Your task to perform on an android device: Track my progress on the DuoCards app to see all my achievements.
Image 0: 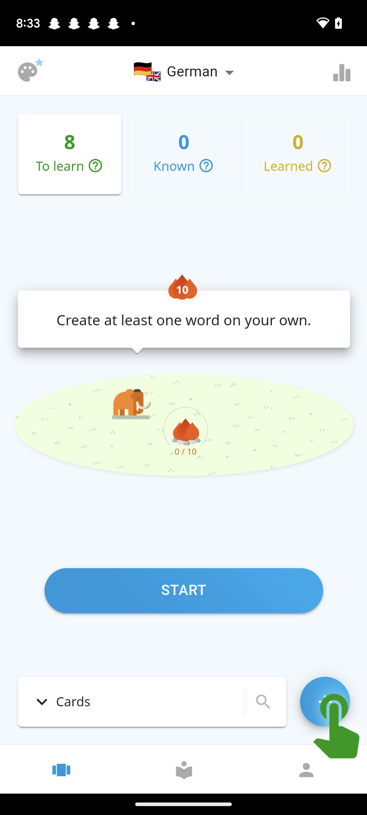
Click on the Bars Icon at the top right corner of the screen.
Step 0: click (184, 420)